Your task to perform on an android device: Recently, my sister shared a video regarding gardening tools, and I really liked the video, so I want to subscribe to the California Farm Bureau channel for more updates in the future.
Image 0: 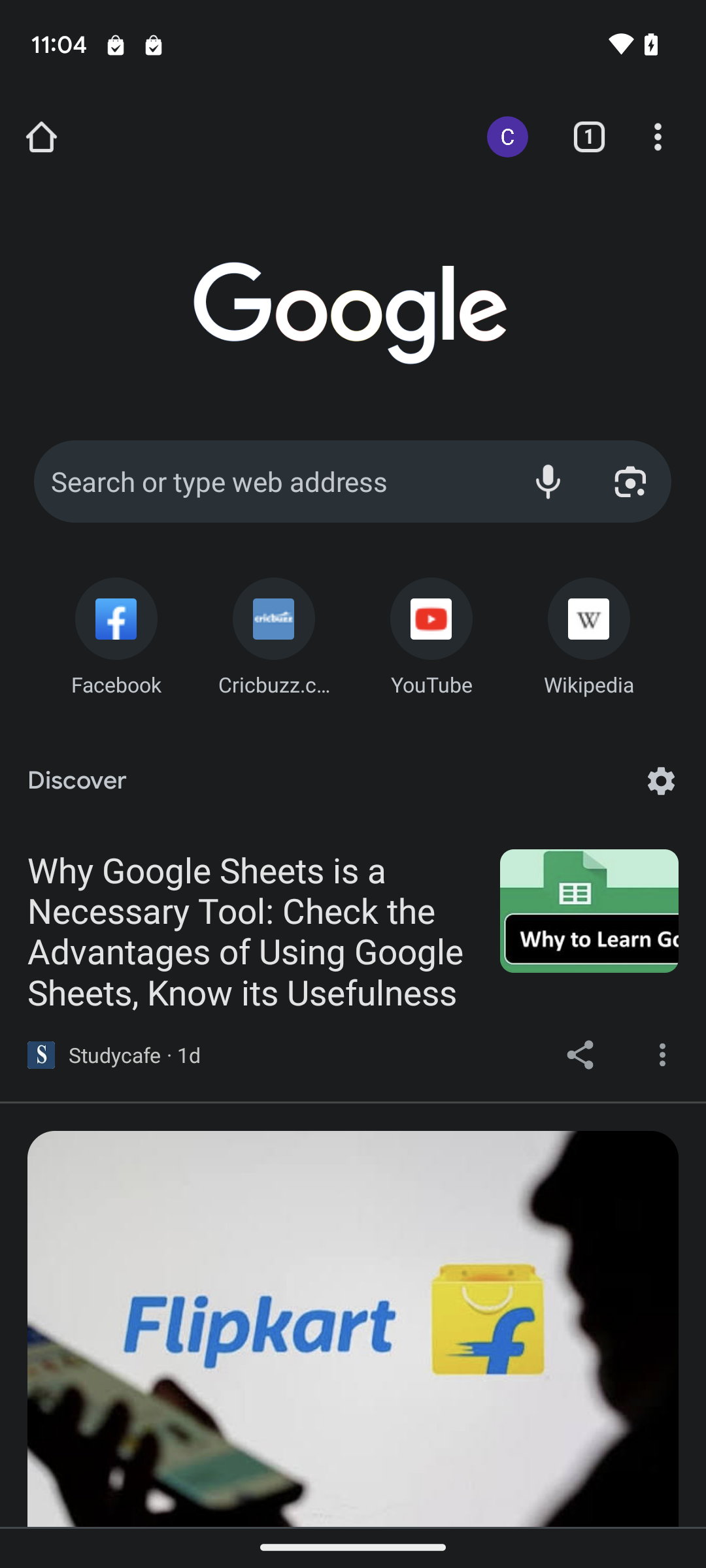
Open the vimeo app.
Step 0: open app "Vimeo"
Image 1: 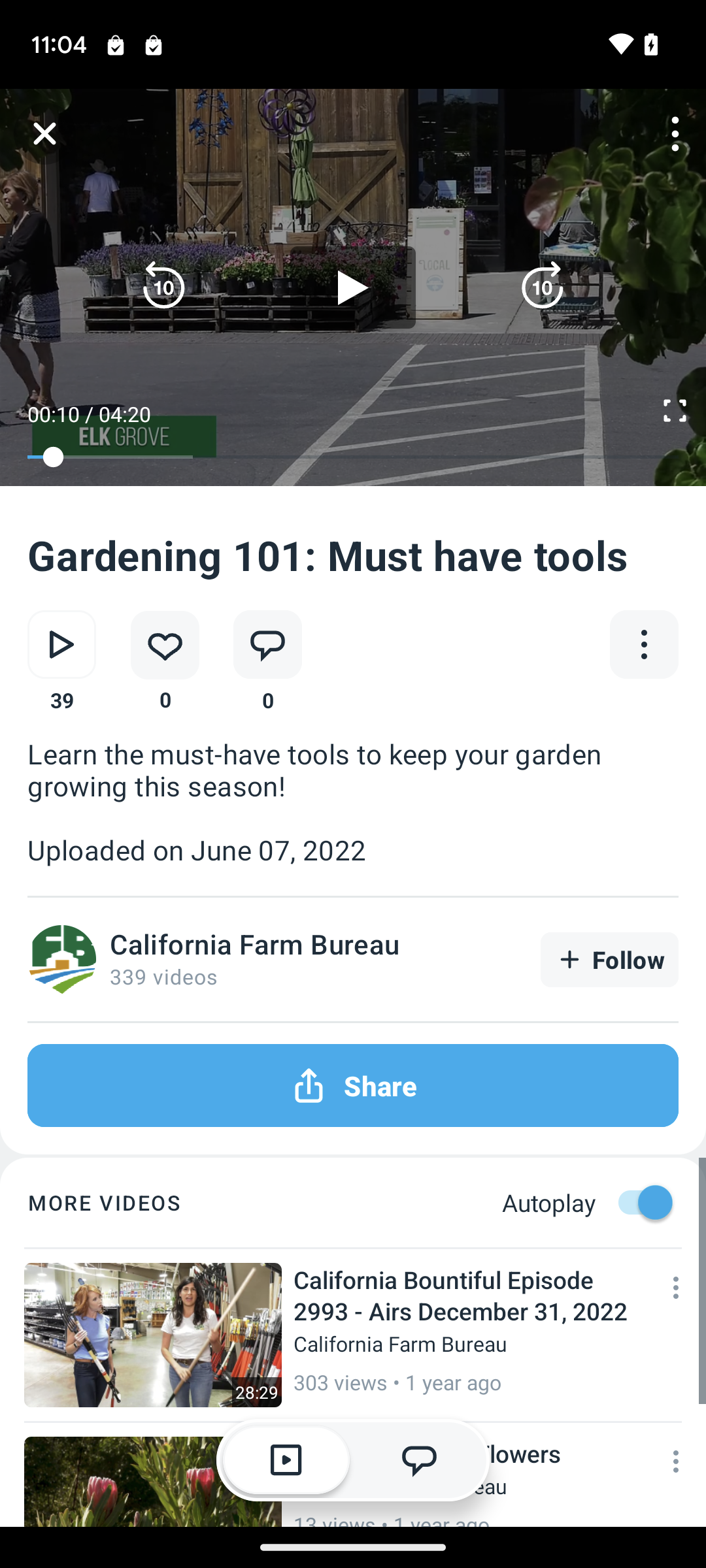
Click on the follow button of California Farm Bureau channel.
Step 1: click (609, 960)